Your task to perform on an android device: Send the second photo from my gallery to my friend Amelia Miller on the Skype app.
Image 0: 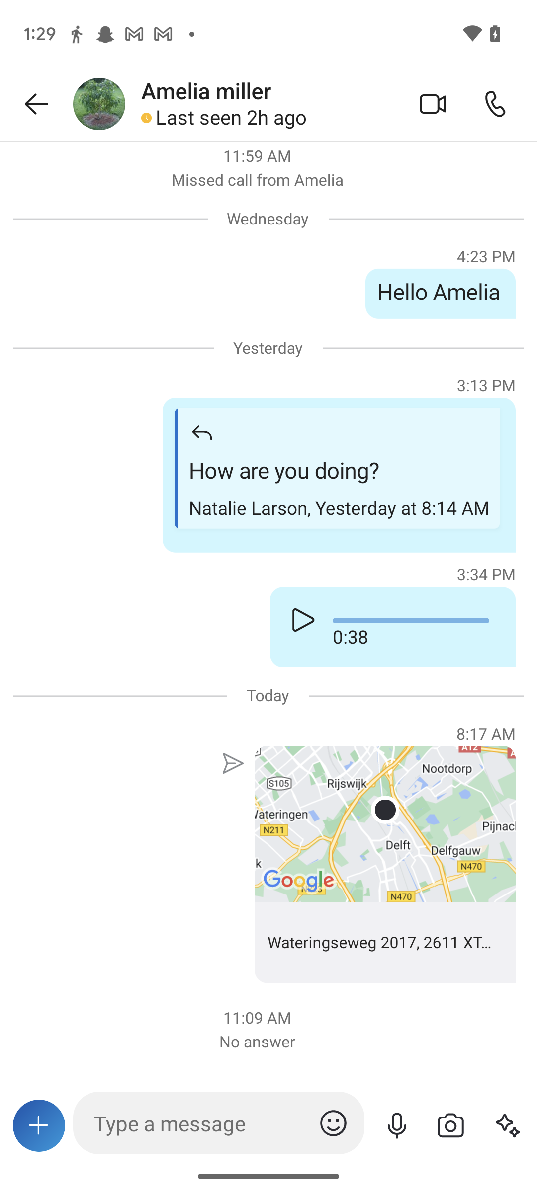
Click on the Camera icon at the bottom of the screen.
Step 0: click (450, 1125)
Image 1: 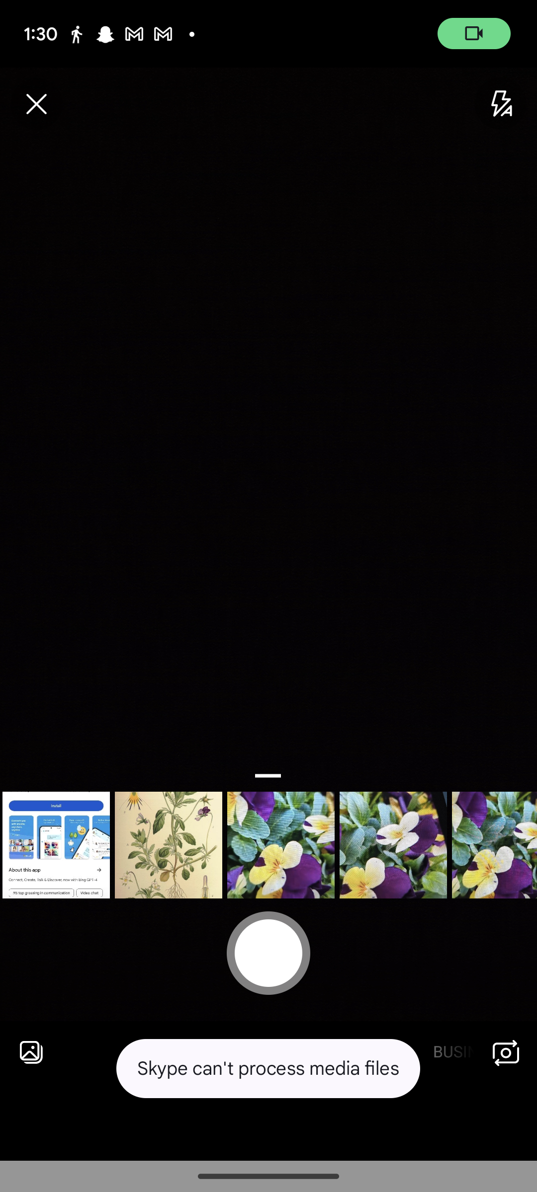
Select the second photo.
Step 1: click (168, 845)
Image 2: 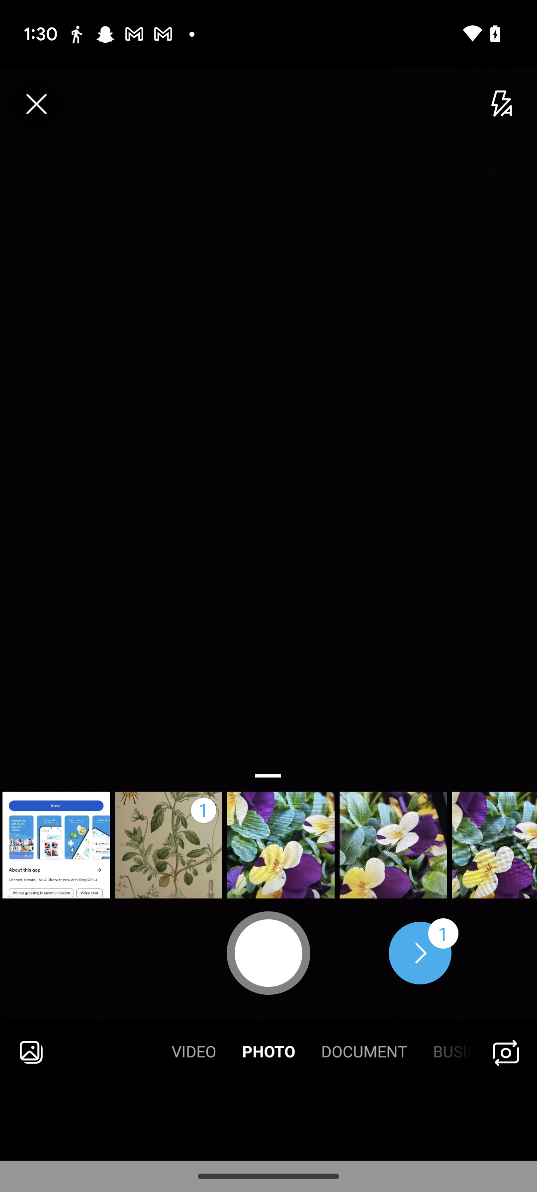
Click on the send icon.
Step 2: click (423, 953)
Image 3: 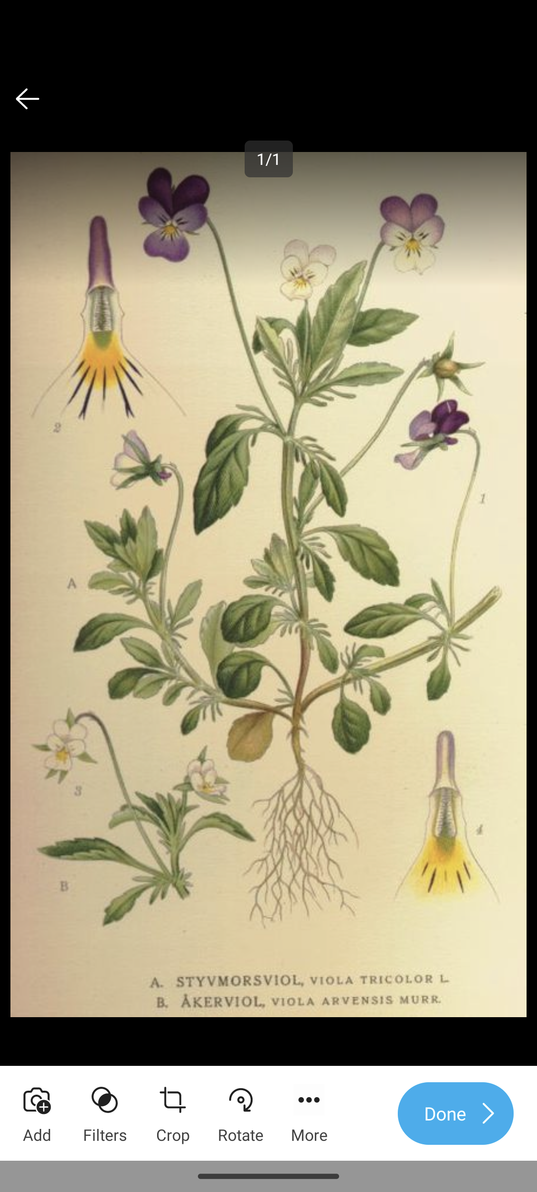
Click on the Done at the bottom of the screen.
Step 3: click (445, 1113)